Your task to perform on an android device: I want the Structured Query Language.pdf file in my phone storage so as to study even in low network or no network connectivity. Download the Structured Query Language.pdf file from the Dropbox app.
Image 0: 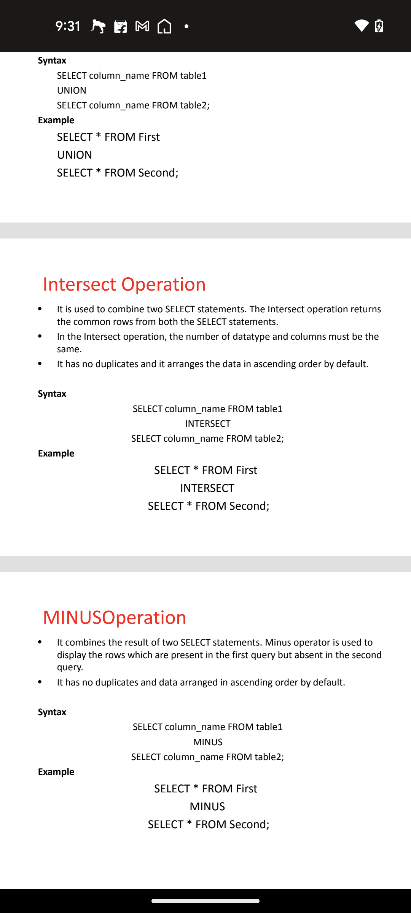
Click on the file screen for the file controllers
Step 0: click (284, 397)
Image 2: 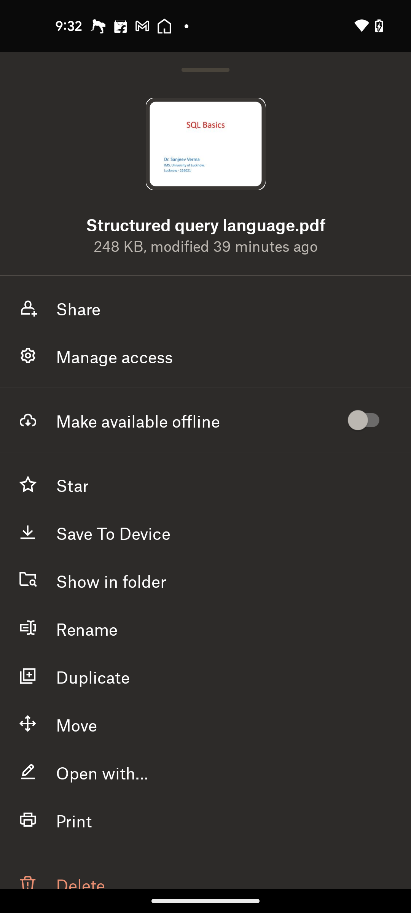
Click on the Save to Device option
Step 2: click (113, 532)
Image 3: 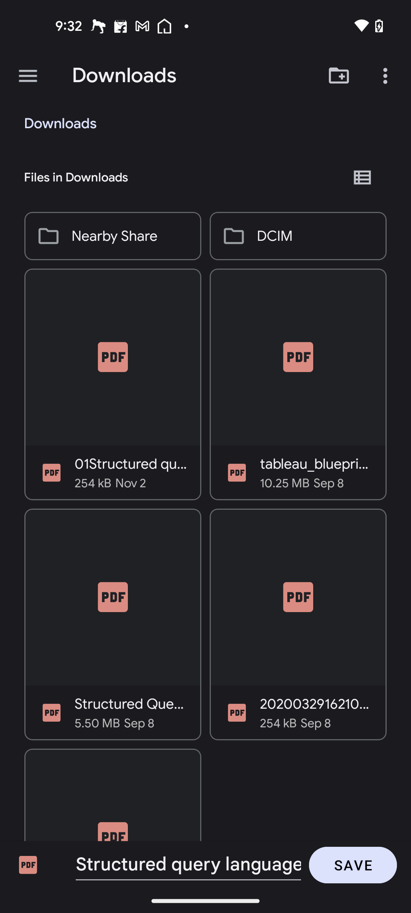
Click on the Save button at the bottom right corner of the screen
Step 3: click (353, 865)